Your task to perform on an android device: I am going to buy the black formal shirt in the future, but for now, put it in the cart on the H&M app.
Image 0: 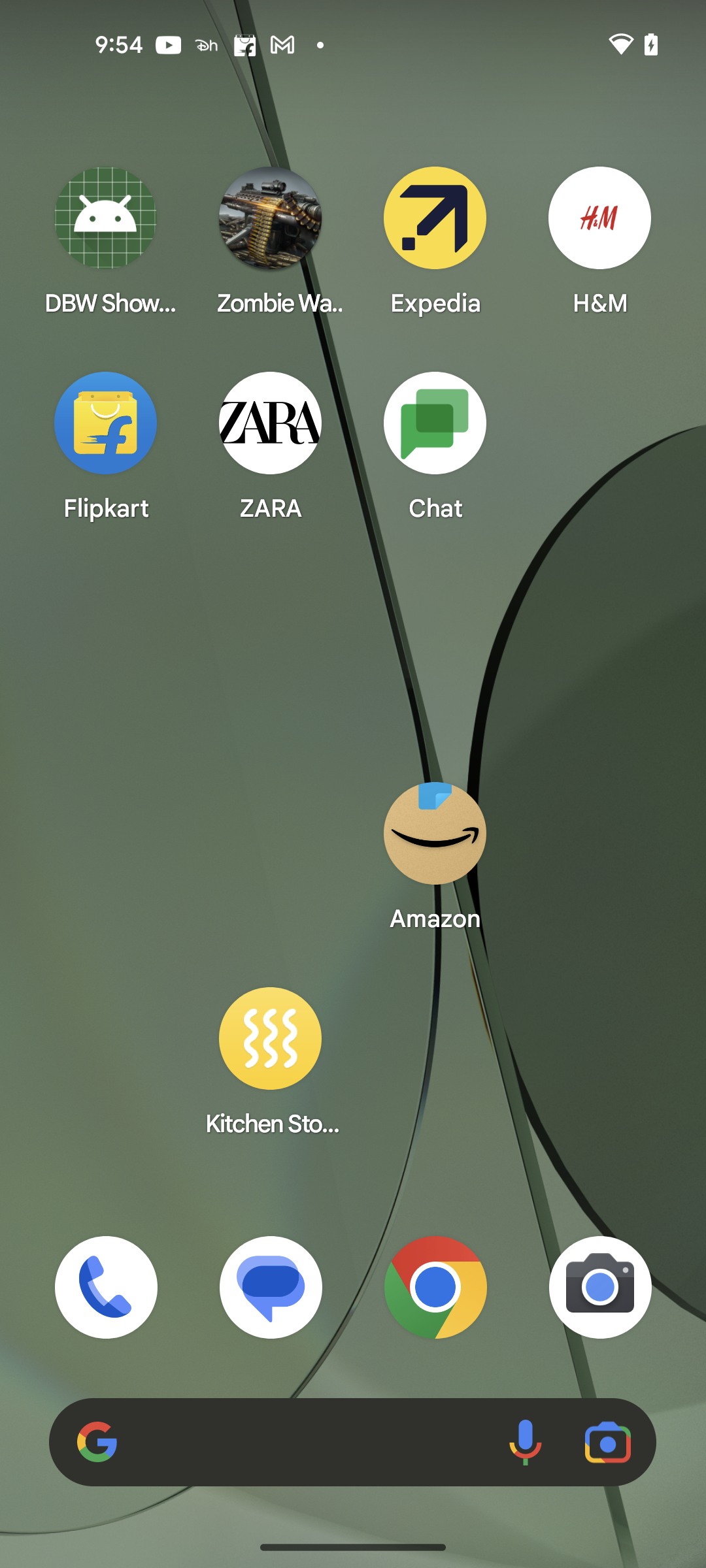
Open the H&M app
Step 0: open app "H&M"
Image 2: 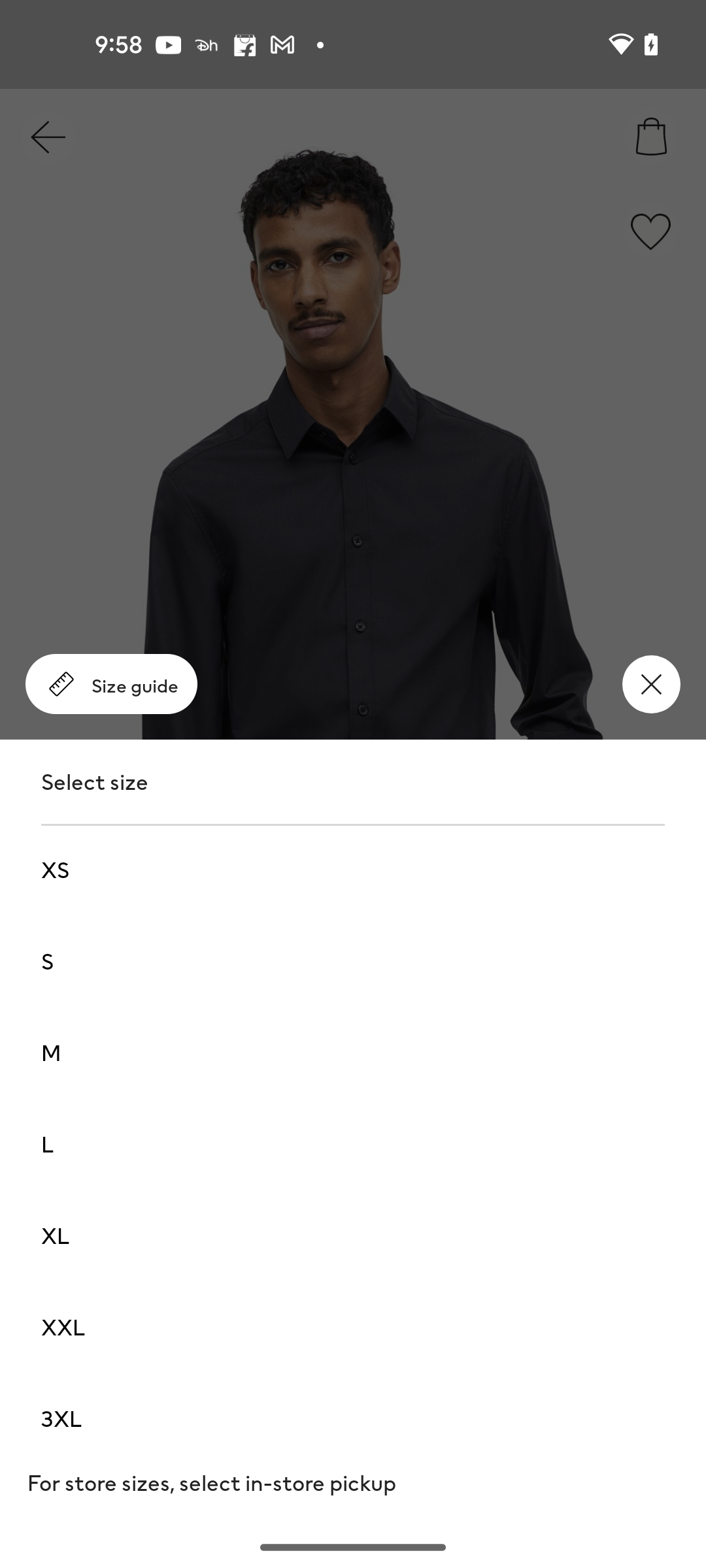
Select the Size L
Step 2: click (37, 1138)